Your task to perform on an android device: View the details of the Bus leaving from Al Batha in the Moovit app
Image 0: 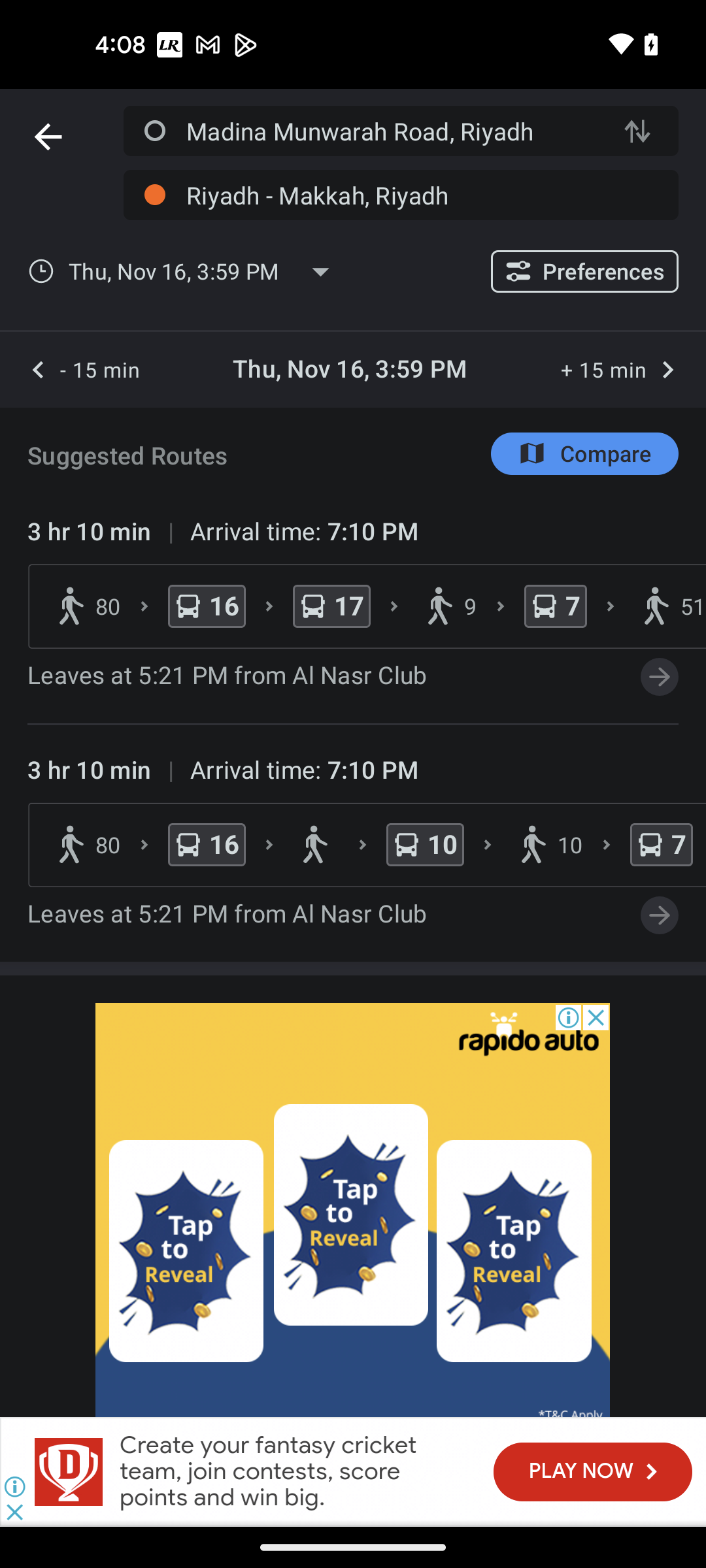
Open the first searched result
Step 0: click (171, 531)
Image 1: 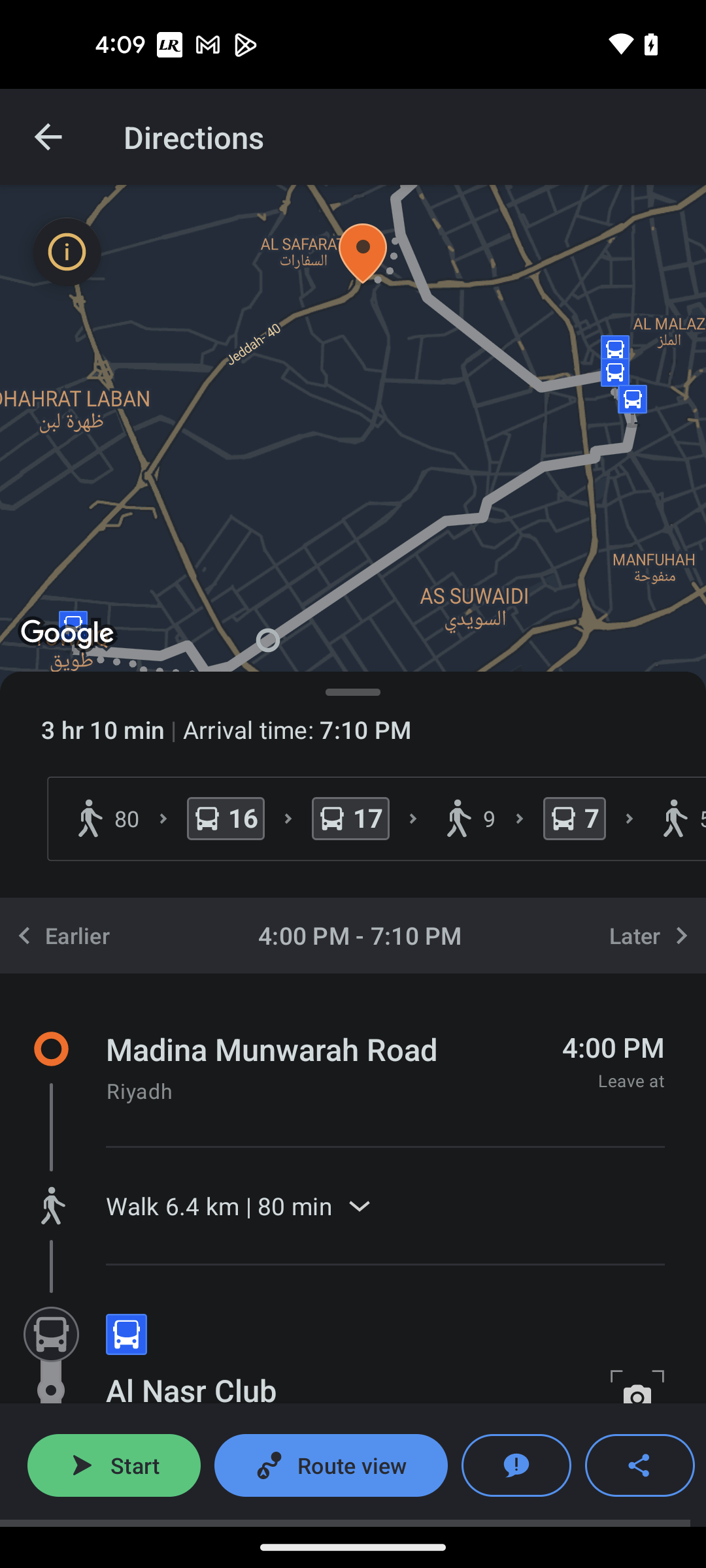
Swipe up to view Al Batha details
Step 1: scroll down
Image 2: 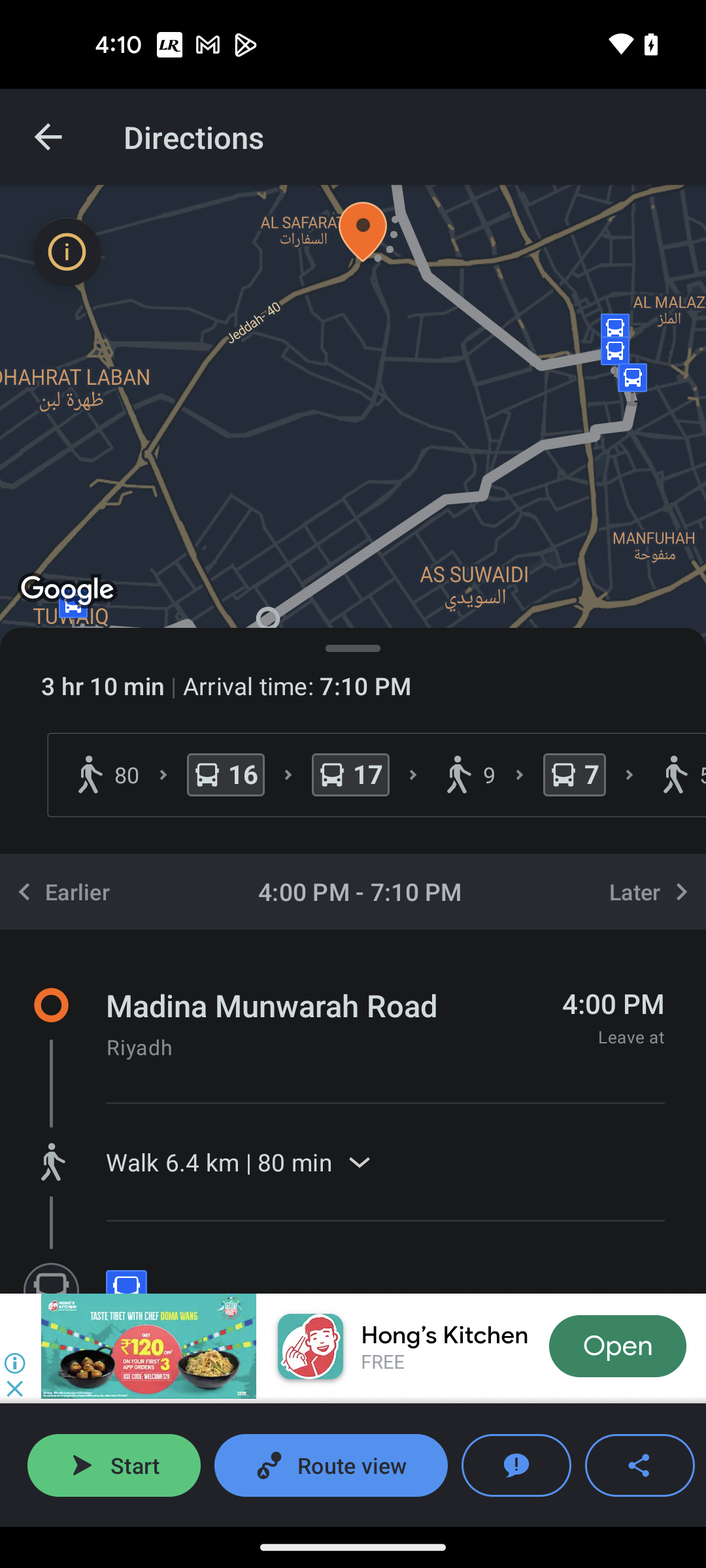
Swipe up to view Al Batha details
Step 2: scroll down
Image 3: 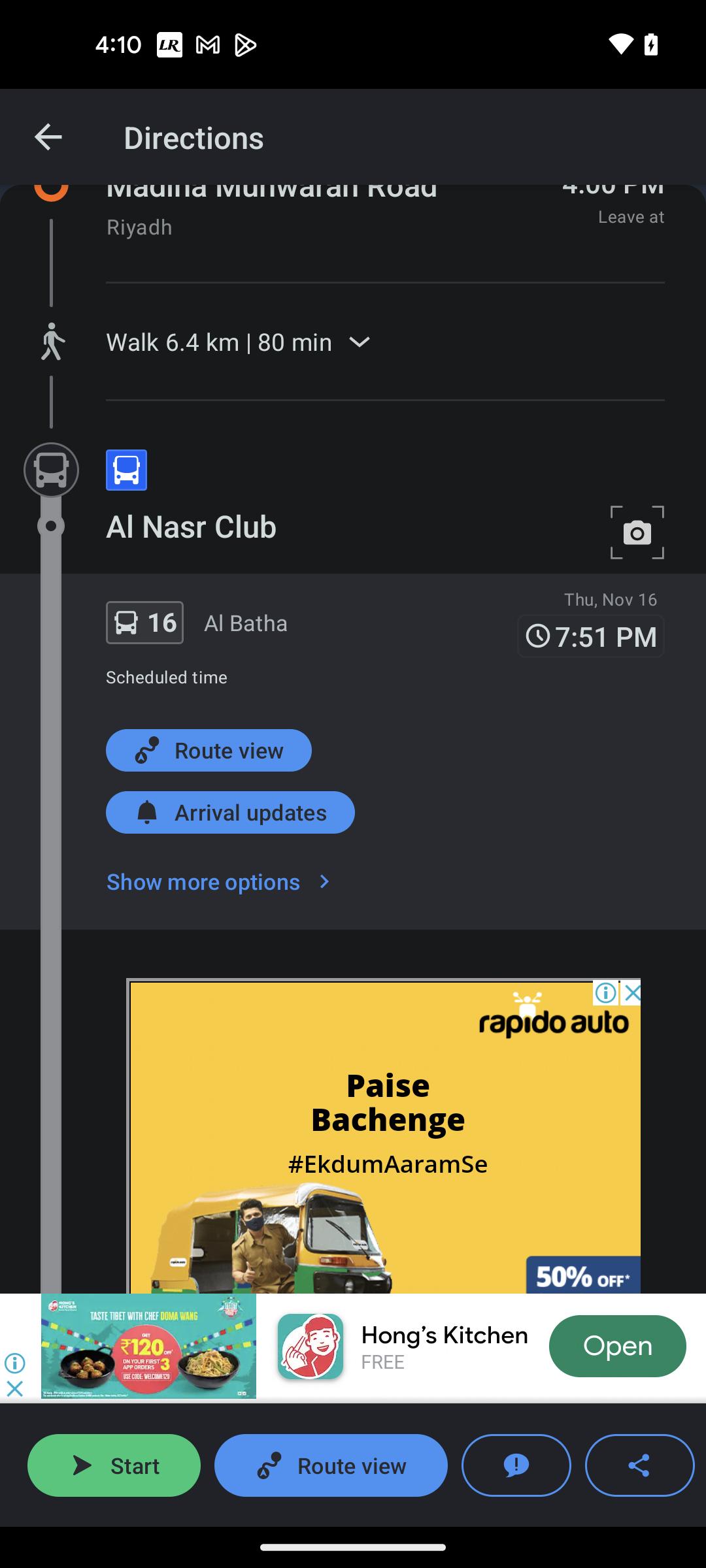
Swipe up to view Al Batha details
Step 3: scroll down